Your task to perform on an android device: Add the Destinio electronic gadget organizer bag to the cart on the Amazon app.
Image 0: 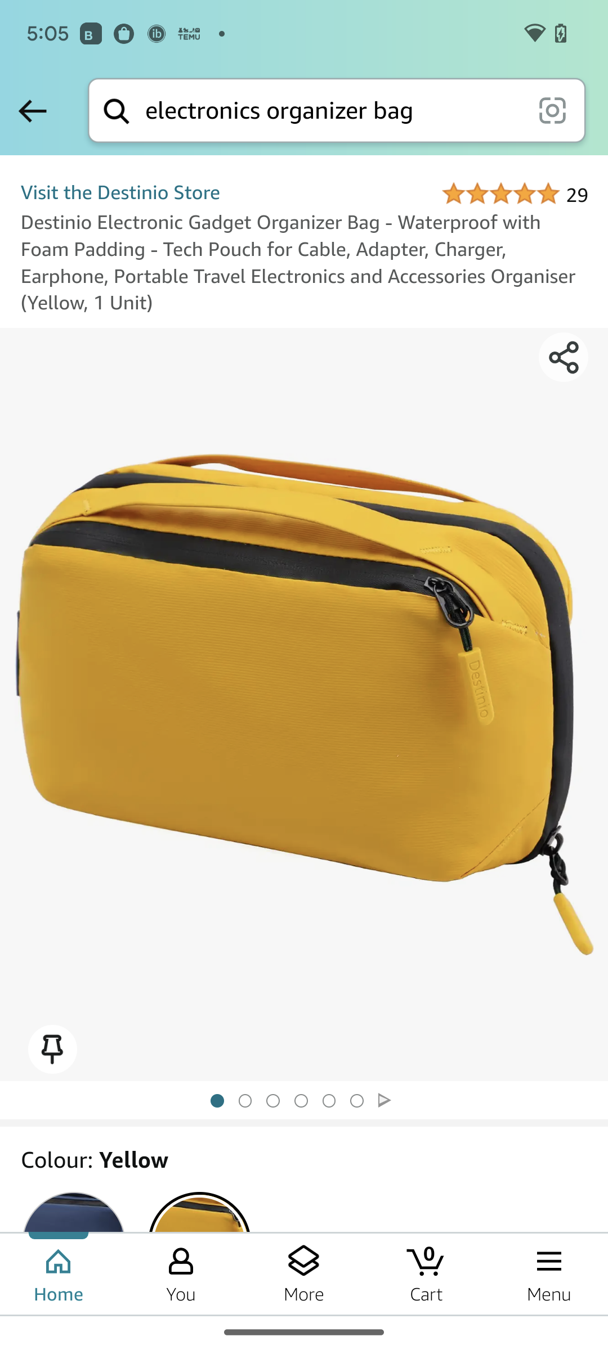
Scroll up
Step 0: scroll down
Image 1: 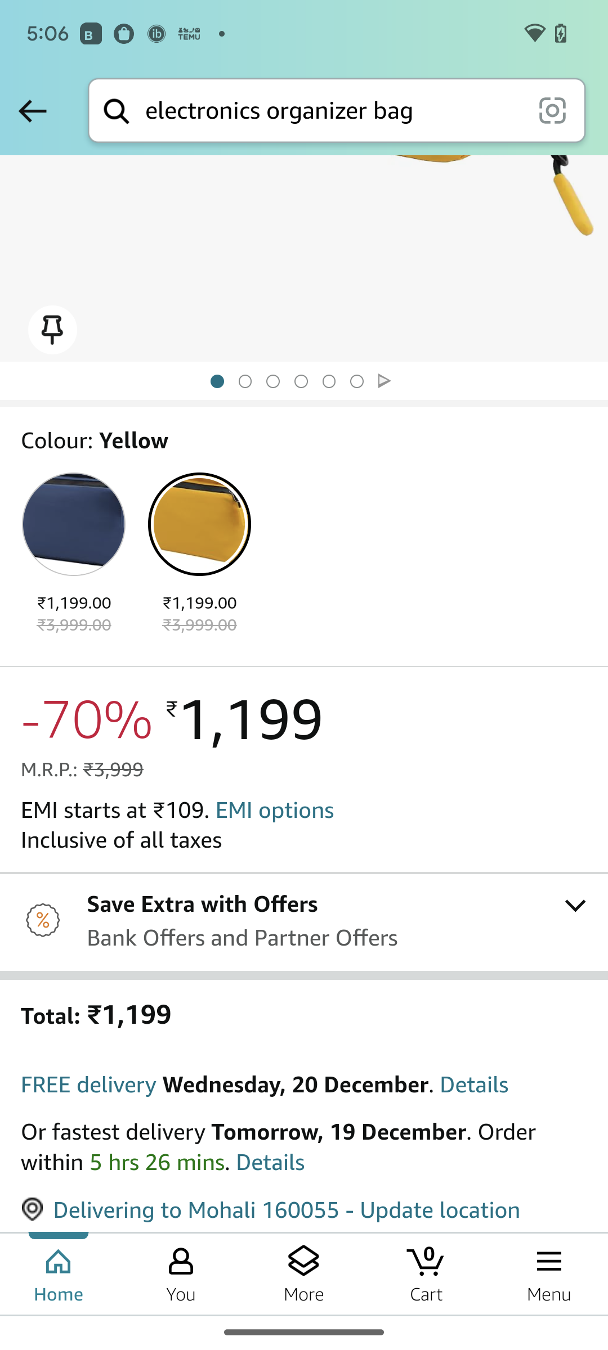
Scroll up
Step 1: scroll down
Image 2: 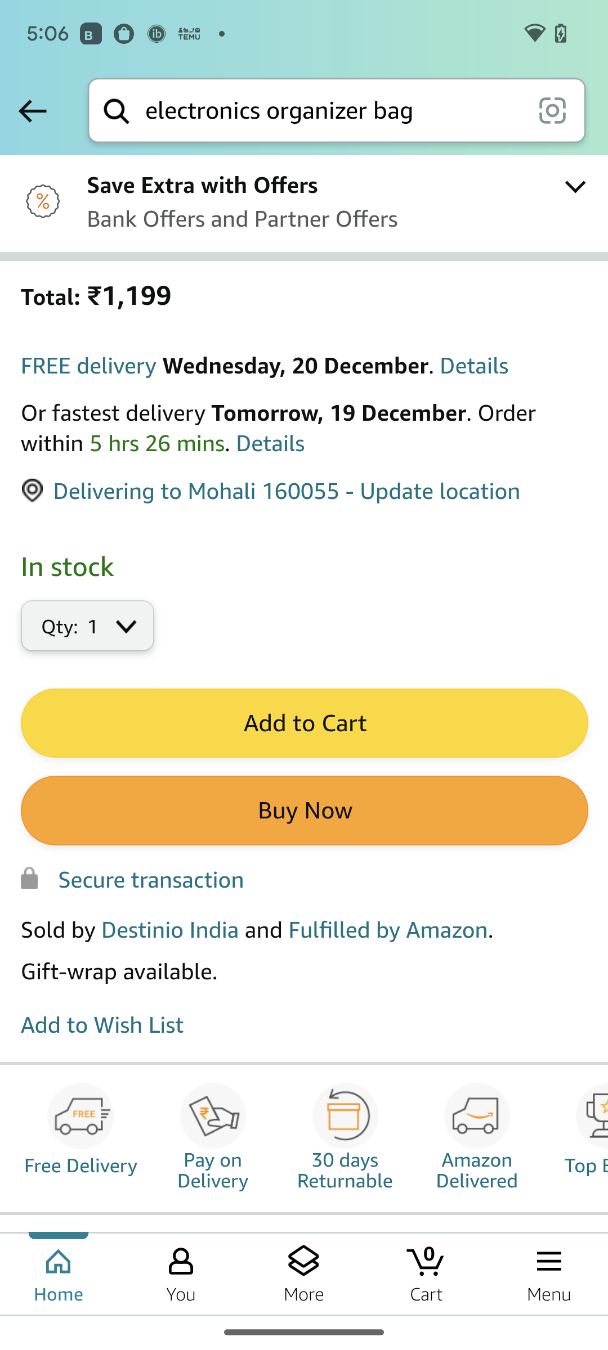
Click on add to cart in the middle of the screen.
Step 2: click (303, 722)